Your task to perform on an android device: I think the Kappa Mens Polyester Regular Fit Solid T-Shirt is the best item to purchase and intend to do so in the future. In the Amazon app, add the Kappa Men's Polyester Regular Fit Solid T-Shirt to the shopping cart.
Image 0: 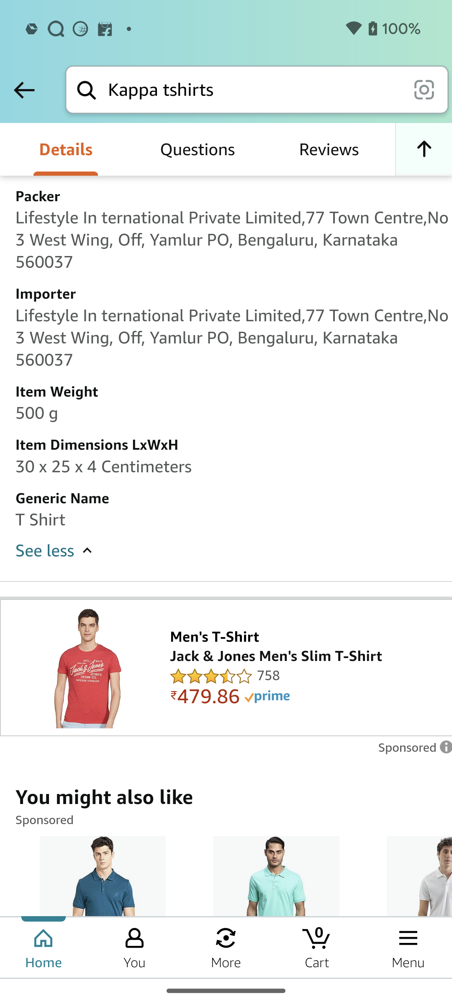
swipe down to view the add to cart option
Step 0: scroll up
Image 1: 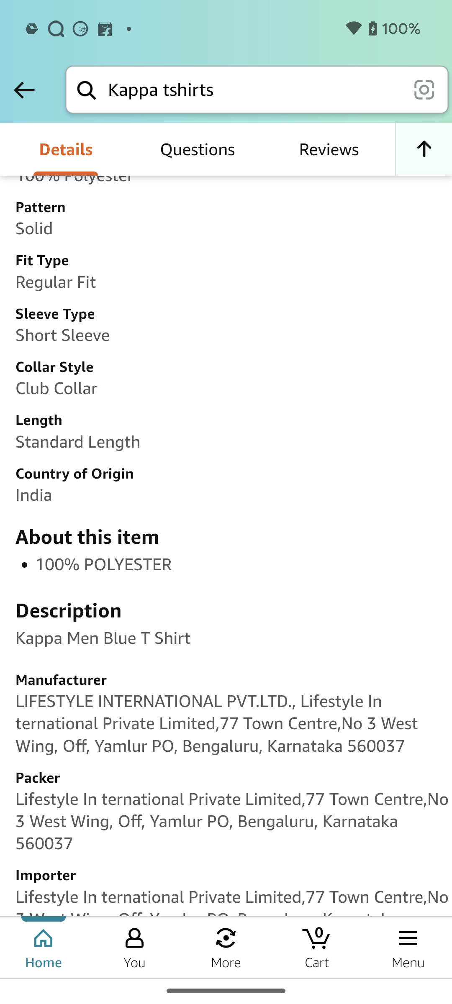
swipe down to view the add to cart option
Step 1: scroll up
Image 2: 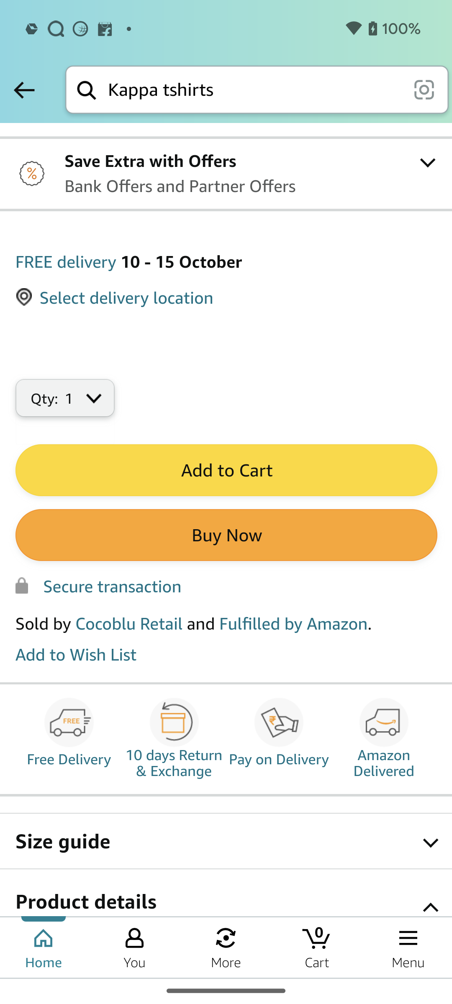
Click on the Add to Cart option
Step 2: click (226, 471)